Your task to perform on an android device: I want to import my contacts.
Image 1: 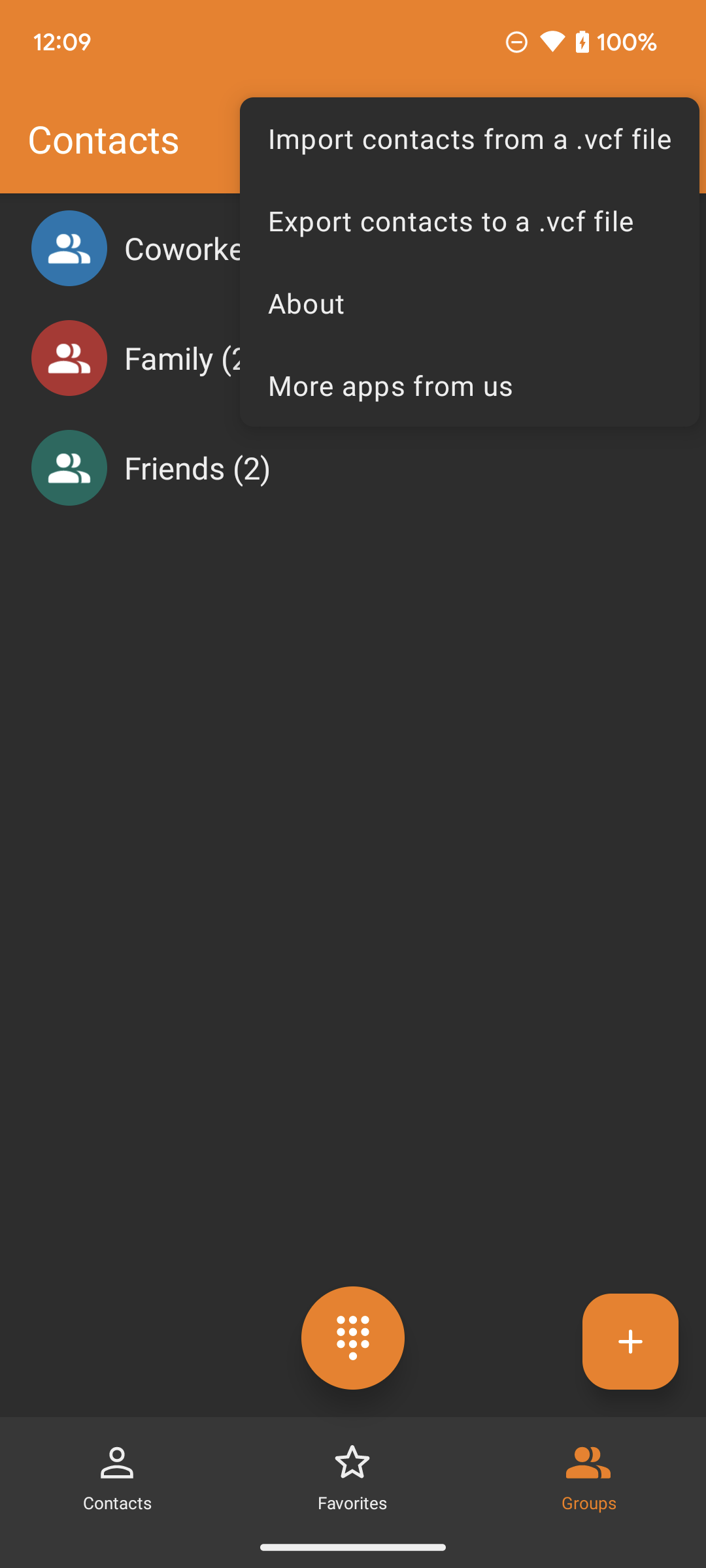
Click on the Import contacts option on the screen.
Step 1: click (469, 138)